Your task to perform on an android device: I want to find a recipe for how to cook apple pie on the Tasty app, as it's one of my favorite desserts that I wish to cook this weekend.
Image 0: 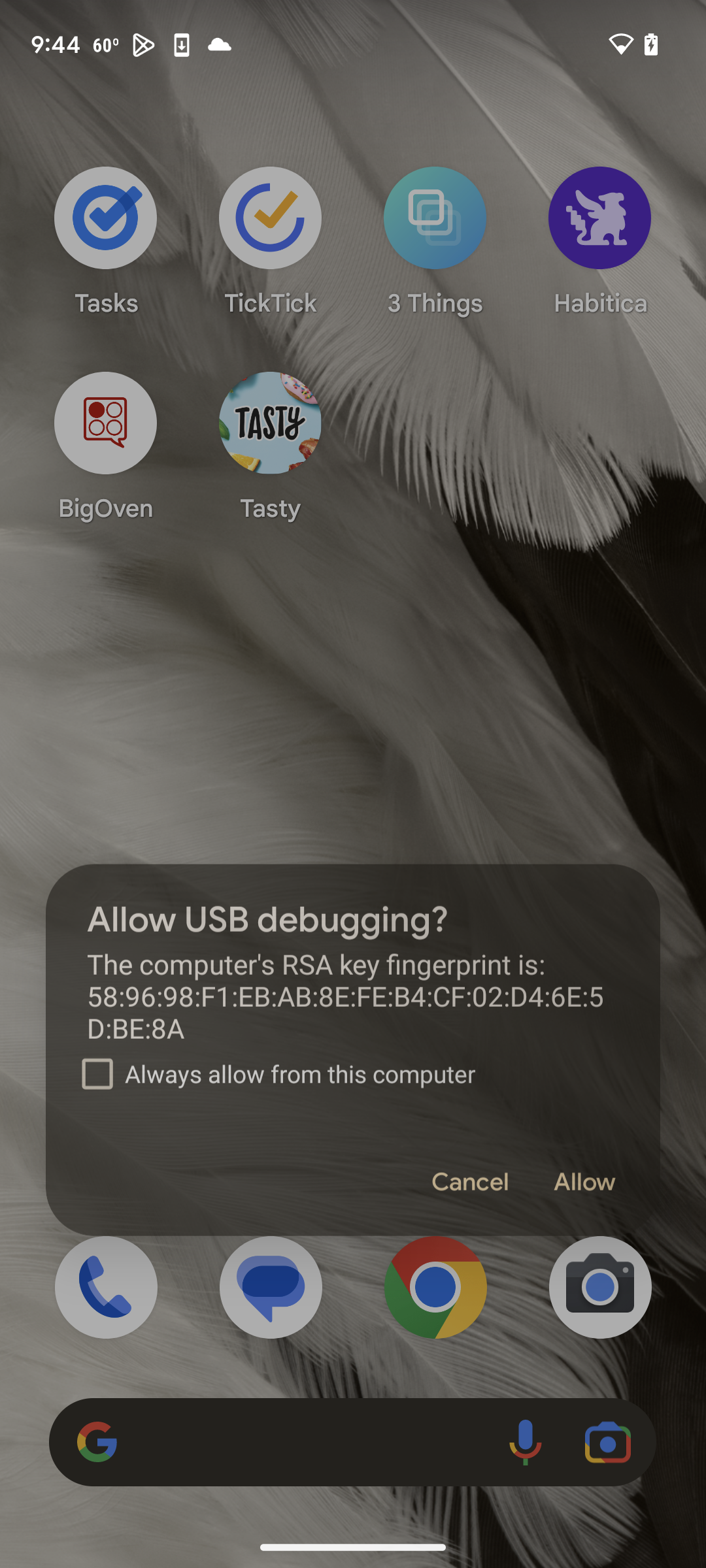
Open Tasty app
Step 0: open app "Tasty"
Image 2: 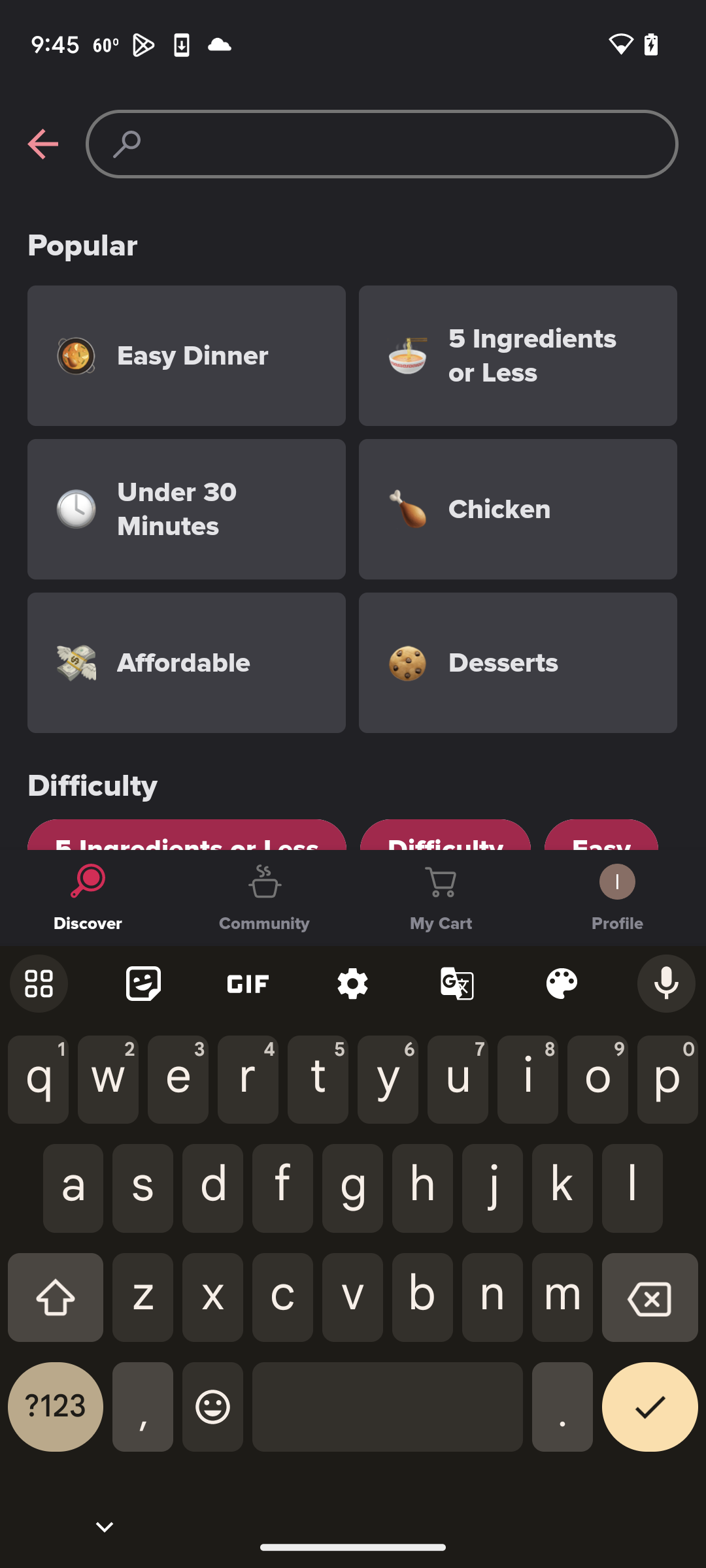
Type Apple pie
Step 2: type "Apple pie"
Image 3: 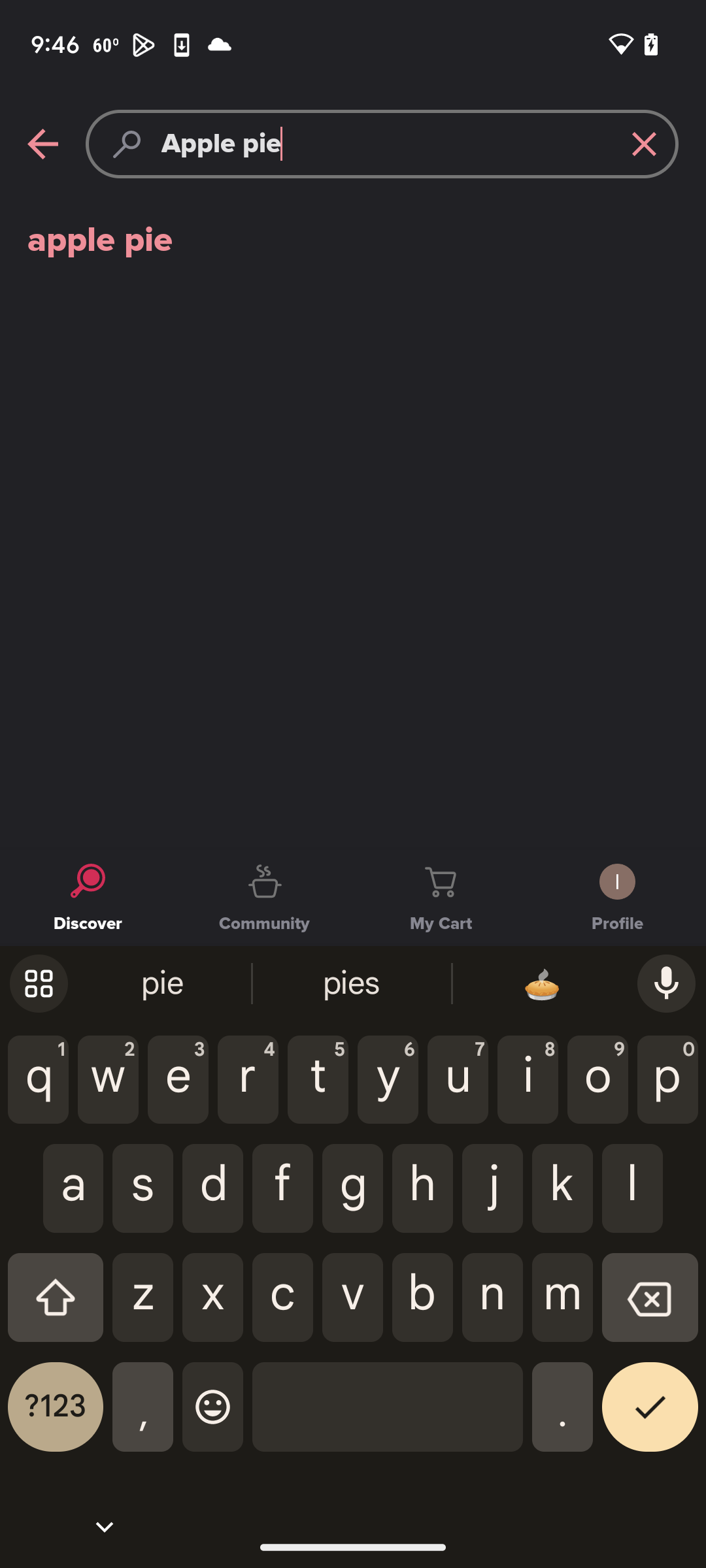
Select Apple pie
Step 3: click (353, 240)
Image 4: 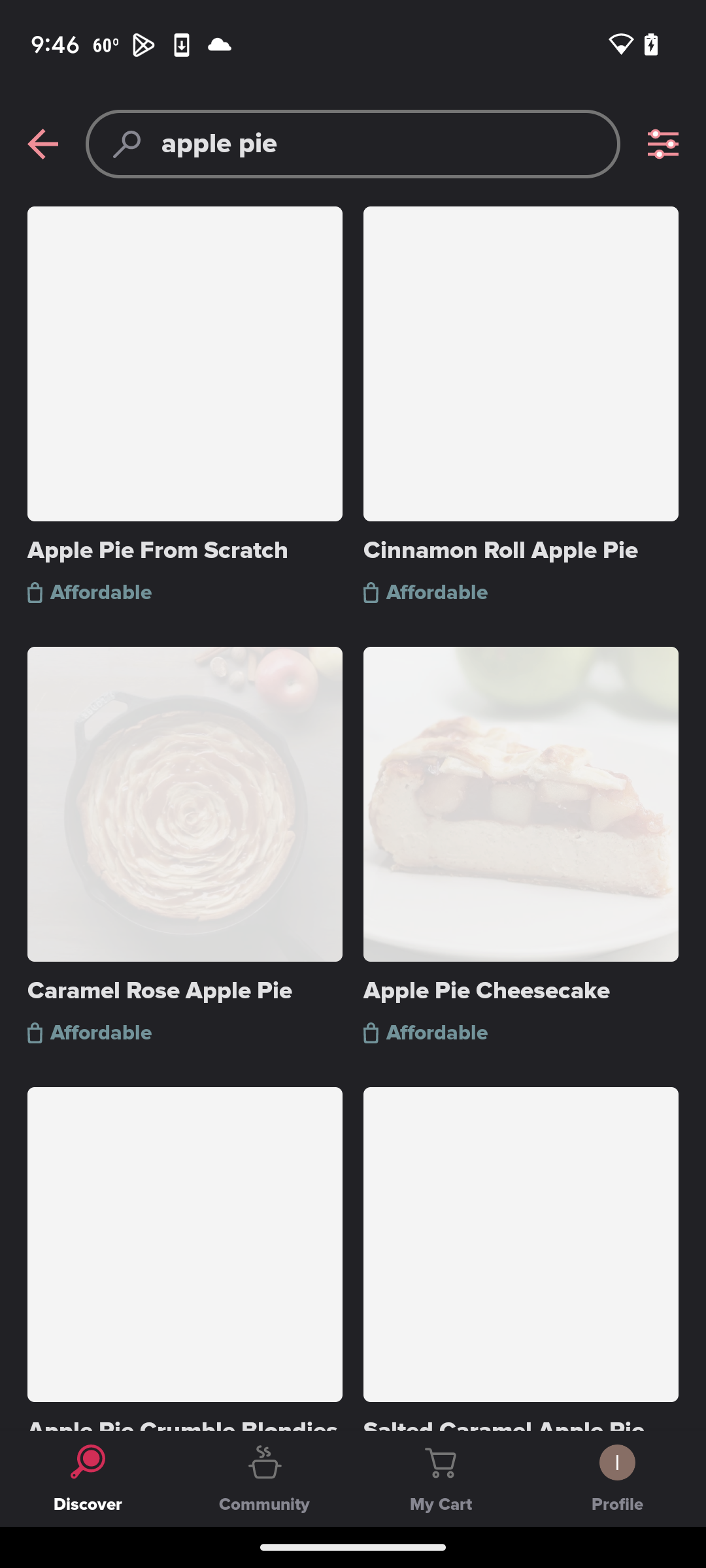
Select Apple pie
Step 4: wait
Image 6: 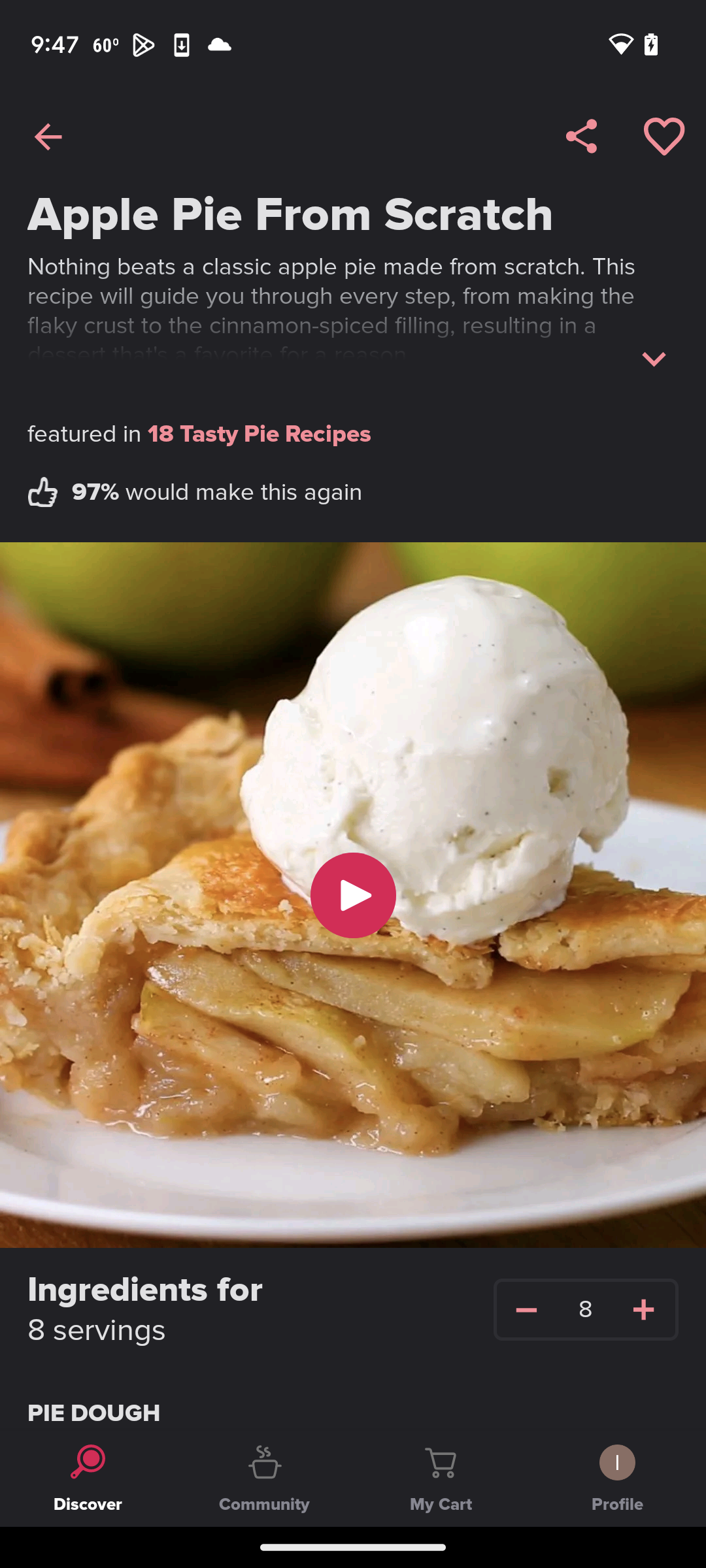
Swipe up to view the recipe
Step 6: scroll down
Image 7: 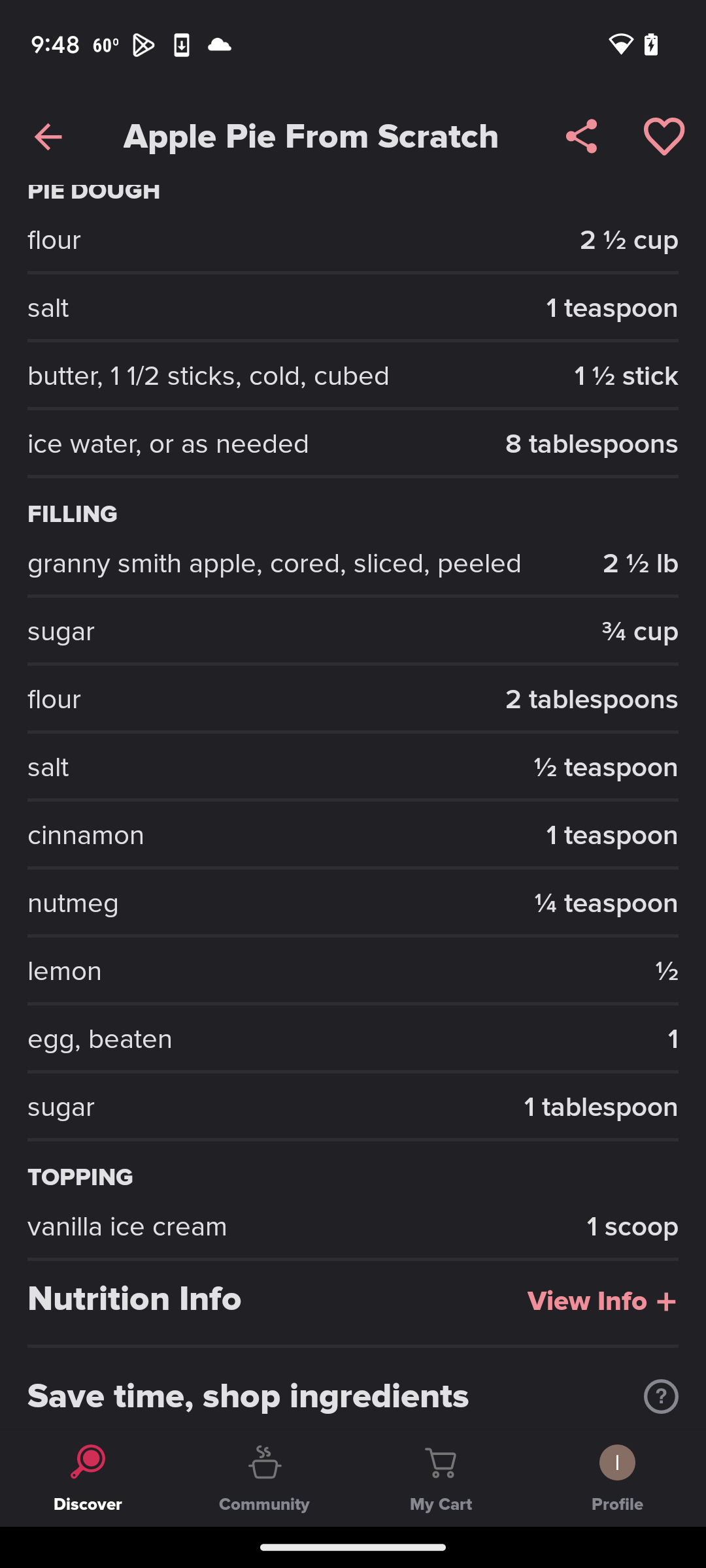
Swipe up to view the recipe
Step 7: scroll down
Image 8: 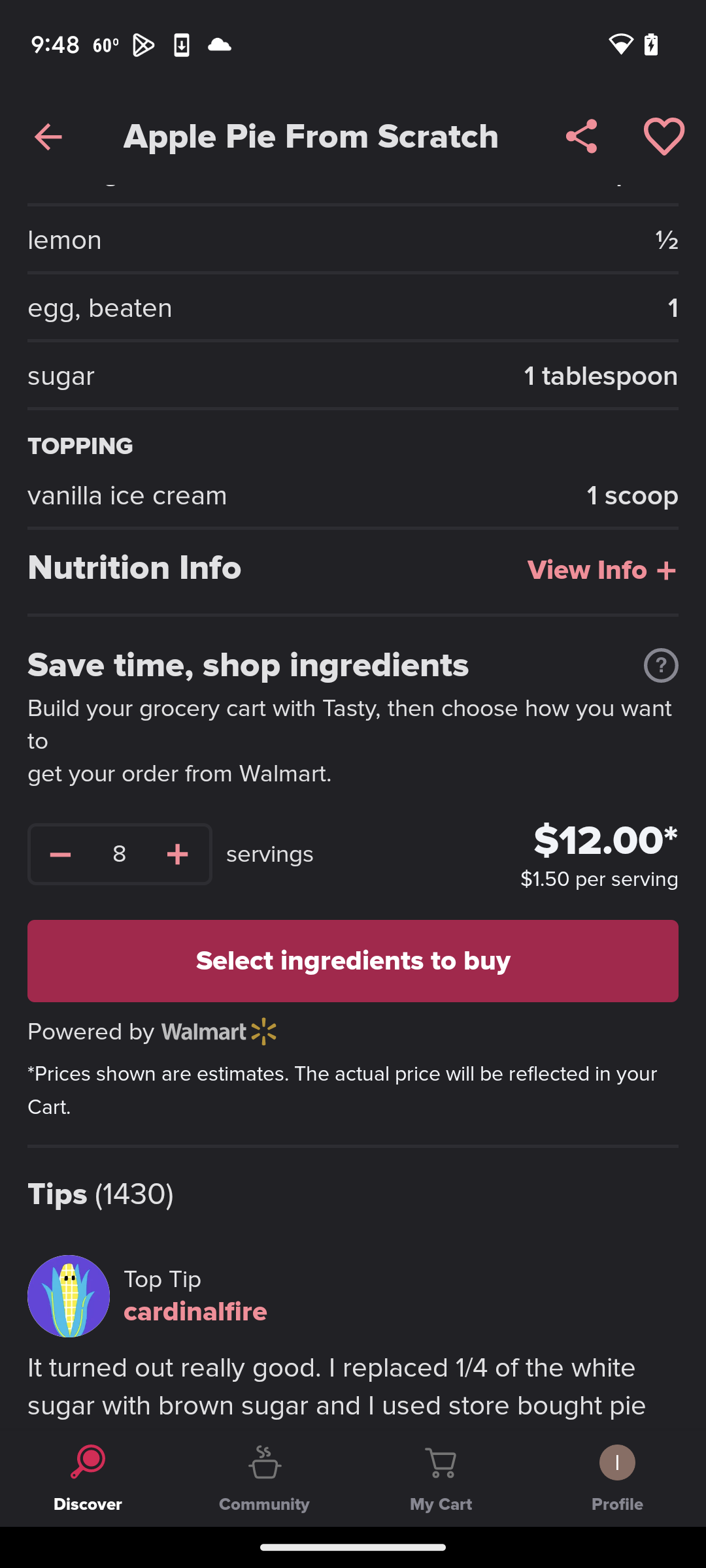
Swipe up to view the recipe
Step 8: scroll down